Your task to perform on an android device: I am looking for a sofa in grey colour because I want to  add some furniture in my house in the  Amazon app
Image 0: 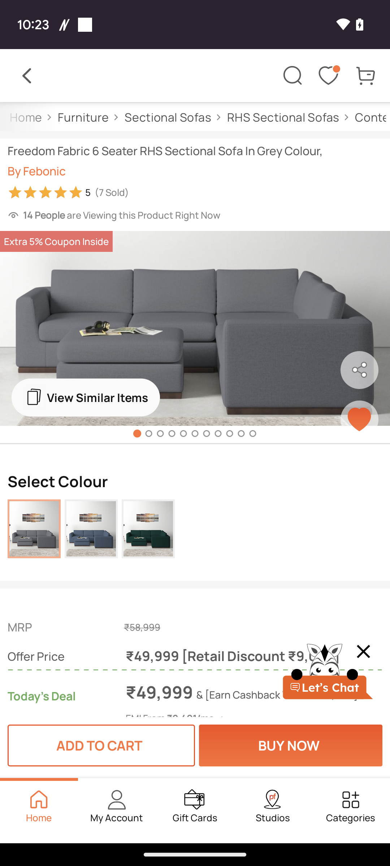
Open the Amazon app
Step 0: open app "Amazon"
Image 1: 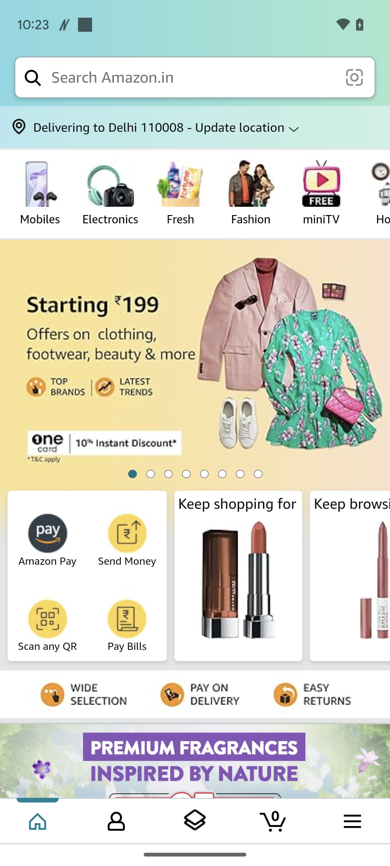
Click on the search bar
Step 1: click (192, 77)
Image 2: 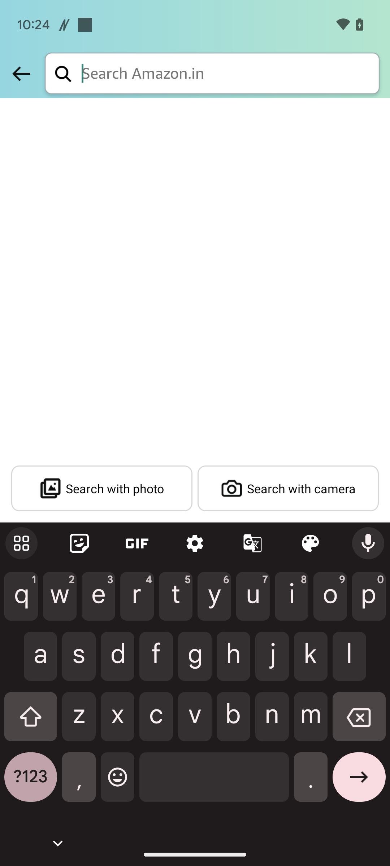
Type sofa gray colour in search bar
Step 2: type "sofa gray colour"
Image 3: 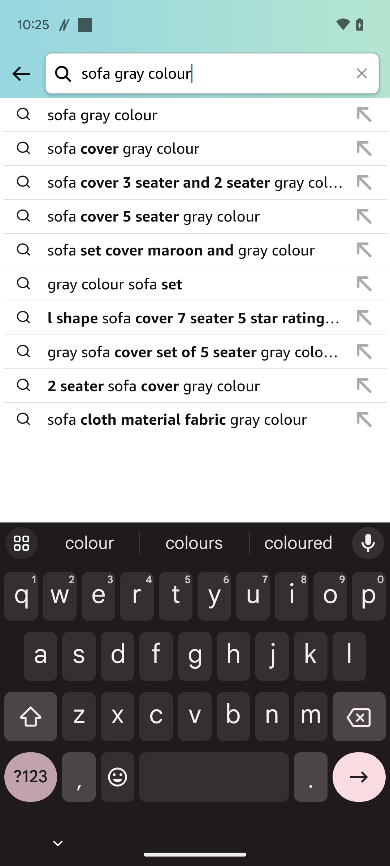
Click on the right arrow key
Step 3: click (359, 783)
Image 4: 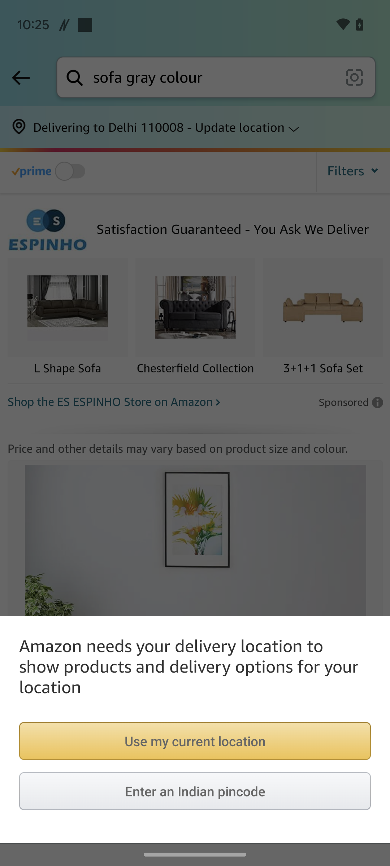
Click on the right arrow key
Step 4: wait
Image 5: 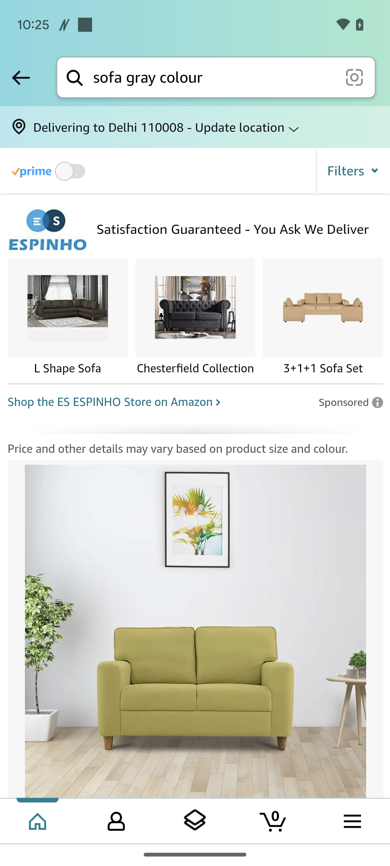
Scroll up to view the gray colour sofa set
Step 5: scroll down
Image 6: 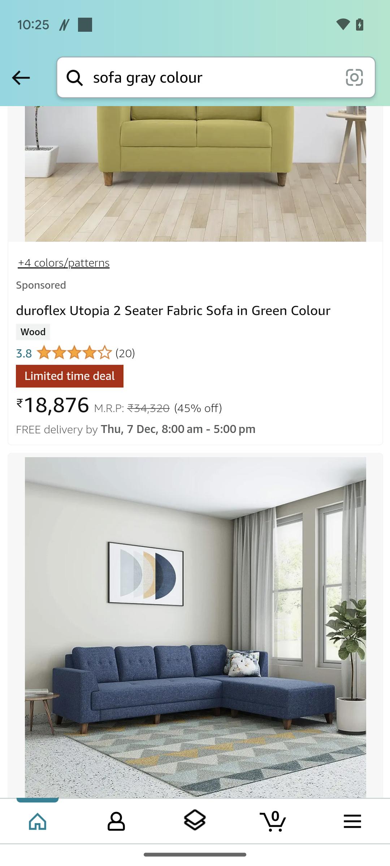
Scroll up to view the gray colour sofa set
Step 6: scroll down